Your task to perform on an android device: Go to the Notepad app & search for DBW note
Image 0: 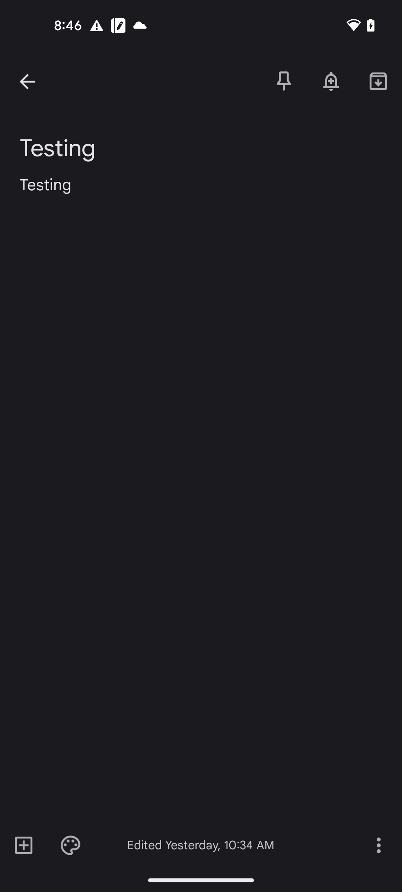
open the Notepad app
Step 0: open app "Notepad"
Image 1: 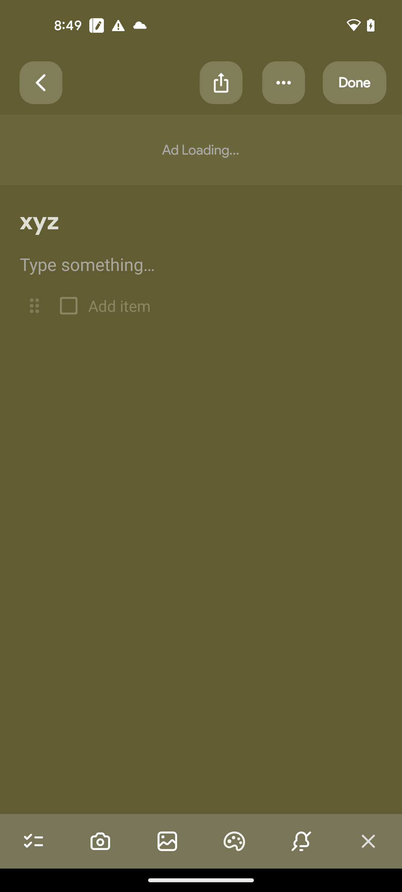
go back
Step 1: press back button
Image 2: 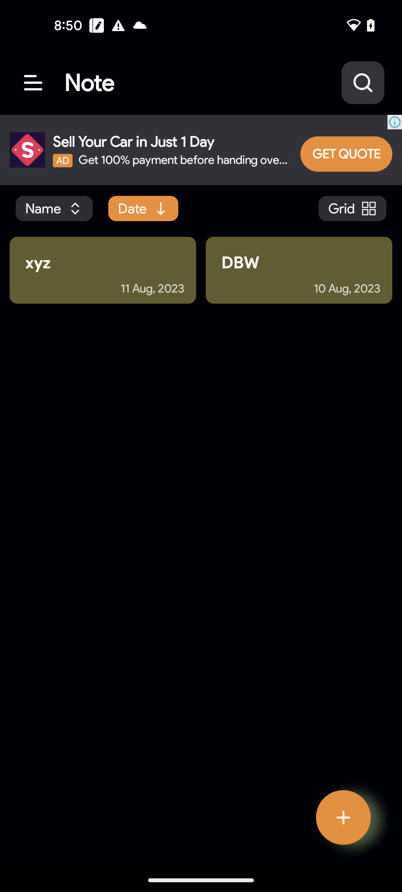
click on the search icon at the top right corner of the screen
Step 2: click (362, 81)
Image 3: 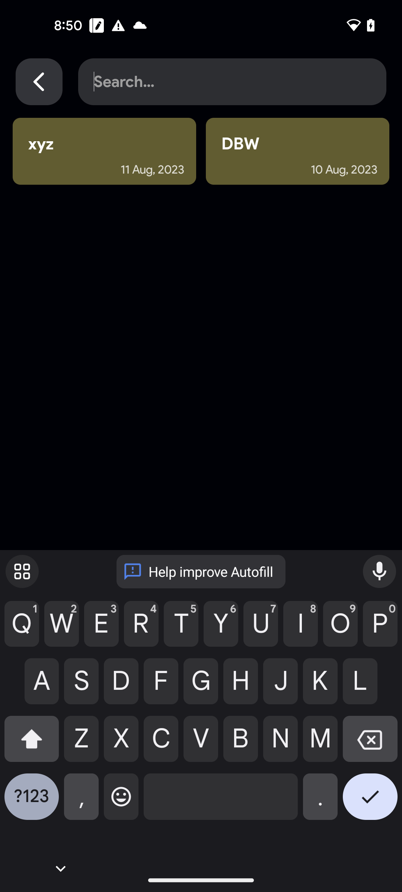
enter the search name DBW
Step 3: type "DBW"
Image 4: 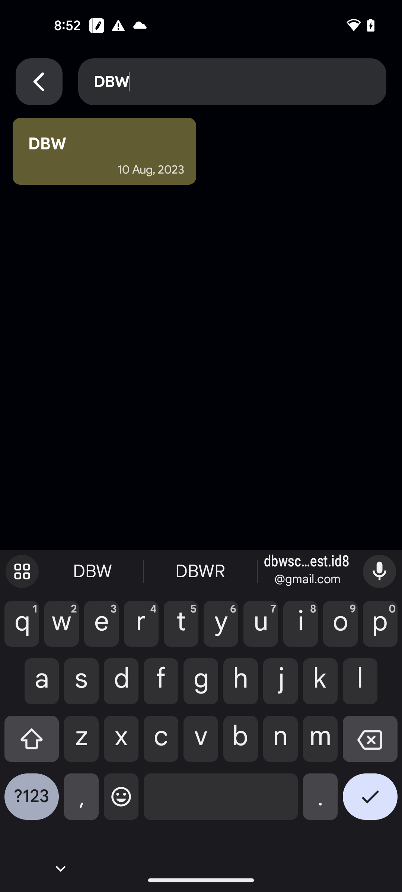
select the first search result
Step 4: click (104, 140)